Your task to perform on an android device: View the current time between my hometown, Dawason Creek, Canada, and my favorite city, Sydney, Australia, on the Easy TimeZone app.
Image 0: 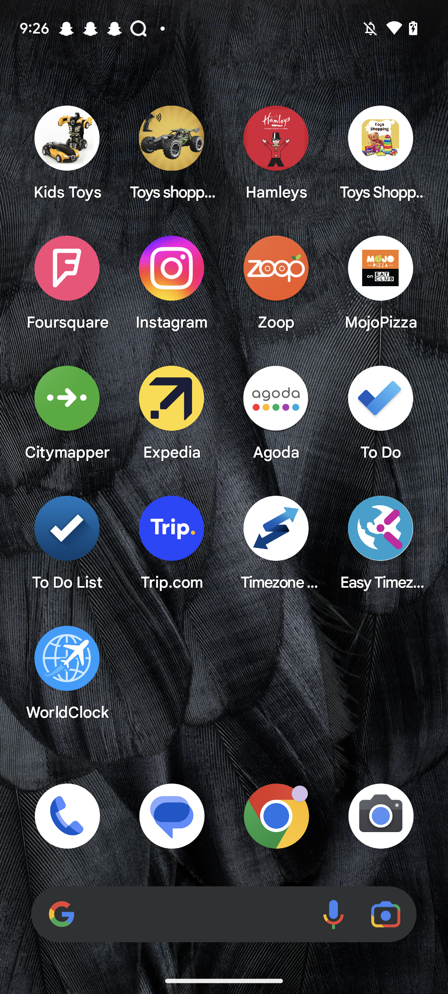
Open the Easy TimeZone app.
Step 0: open app "Easy Timezones"
Image 1: 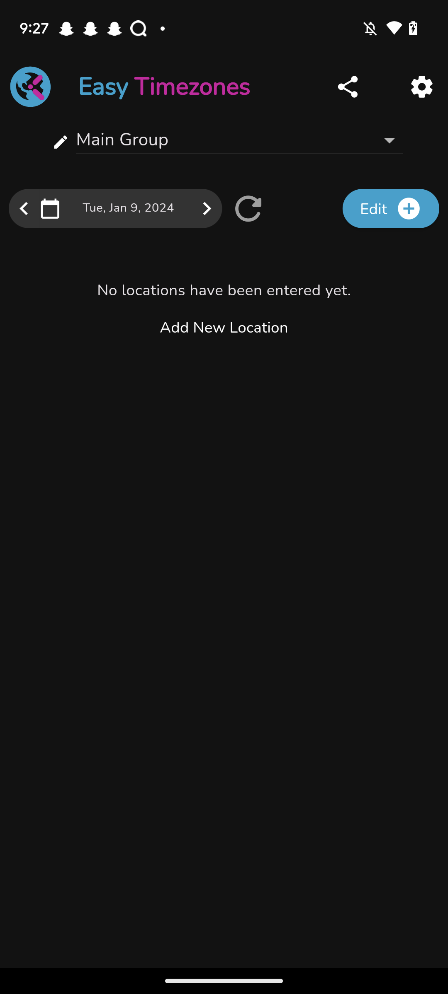
Click on the Edit button.
Step 1: click (391, 209)
Image 2: 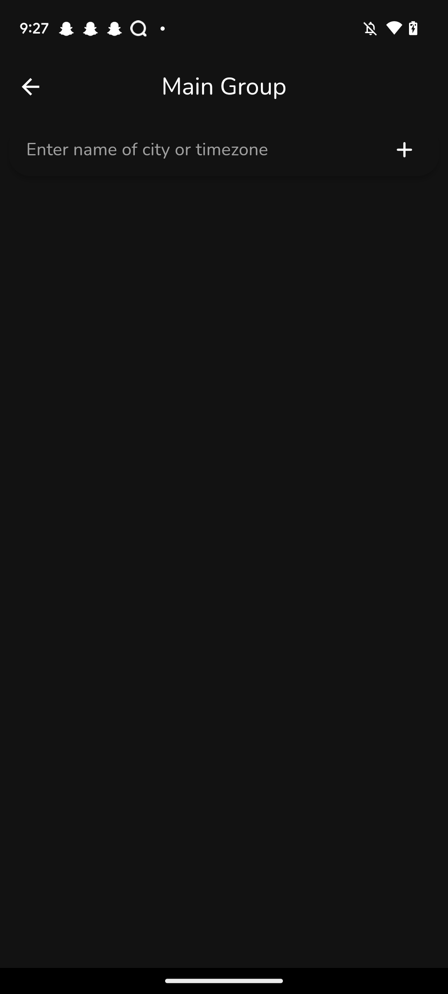
Click on the Search box at the top.
Step 2: click (147, 150)
Image 3: 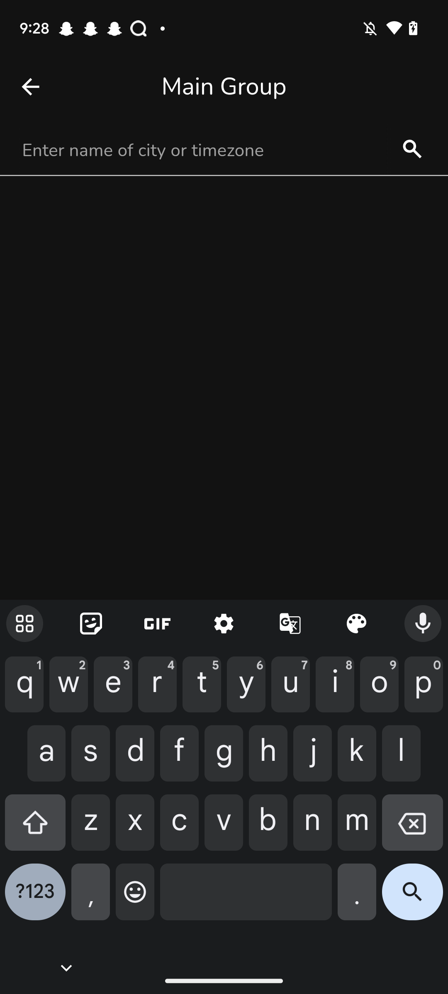
Type "Dawson Creek" in the search box.
Step 3: type "Dawson Creek"
Image 4: 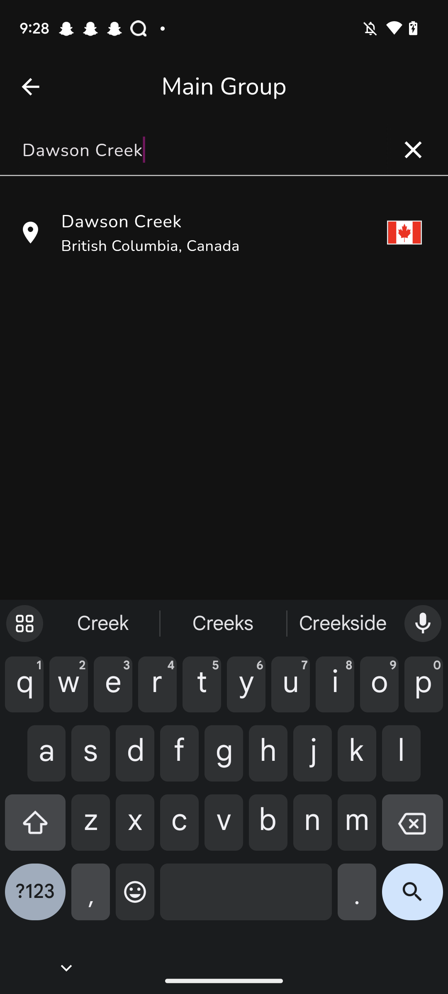
Select the tab "Dawson Creek, canada".
Step 4: click (224, 232)
Image 5: 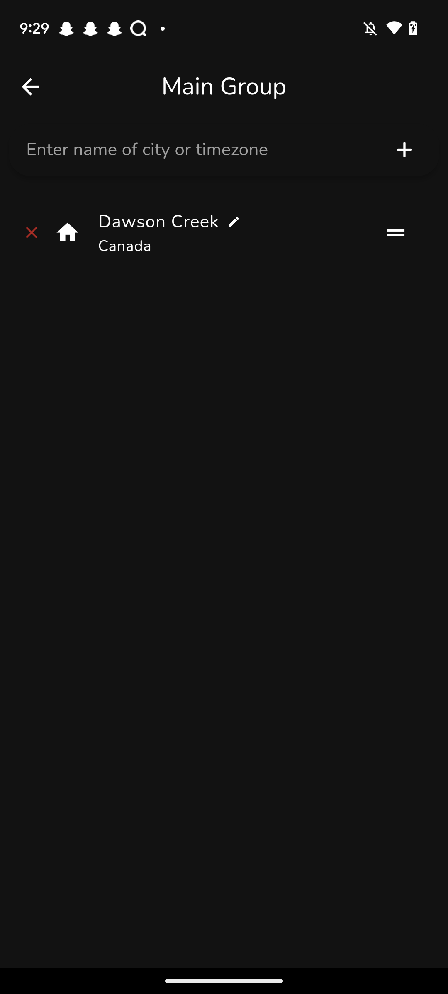
Click on the Search box at the top.
Step 5: click (147, 150)
Image 6: 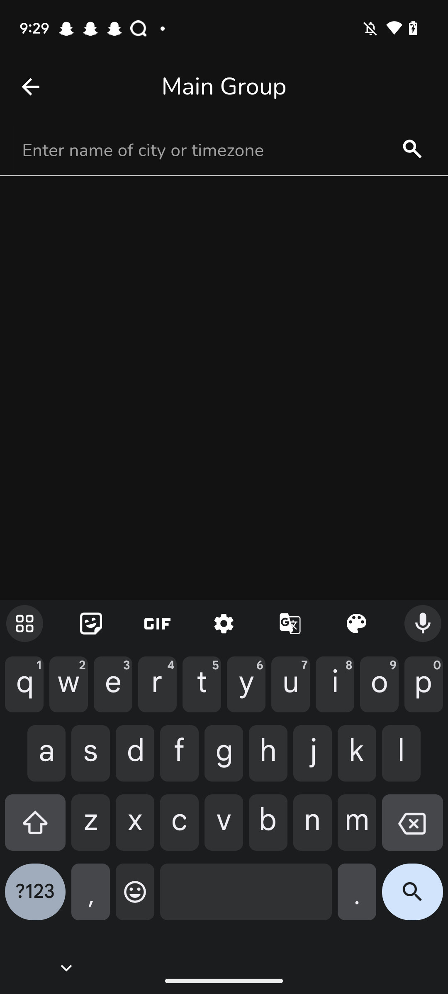
Type "Sydney" in the search box.
Step 6: type "Sydney"
Image 7: 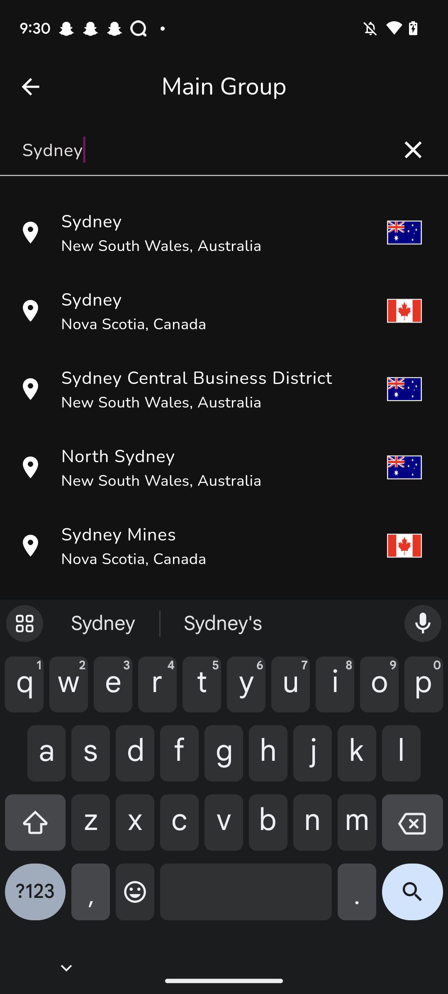
Select the First tab "sydney ,Australia"
Step 7: click (224, 232)
Image 8: 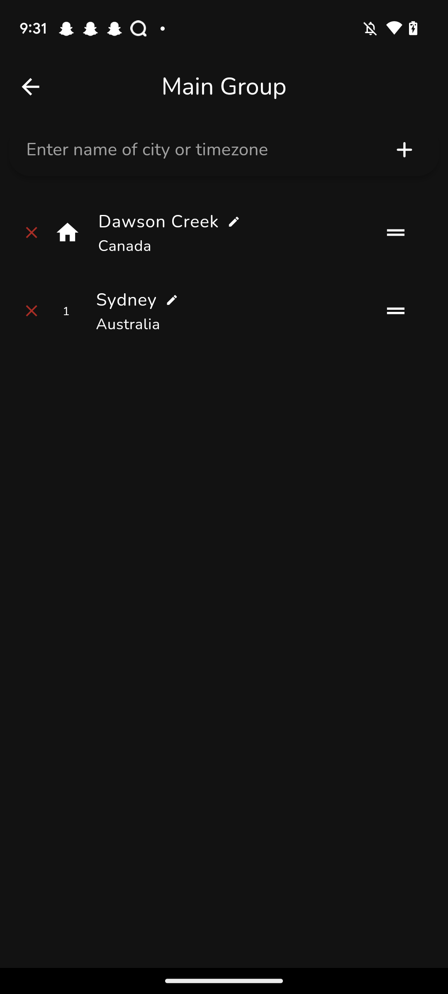
go back
Step 8: press back button